Your task to perform on an android device: On the Omio app, search for the bus schedule from Delft to Amsterdam for 21 October.
Image 1: 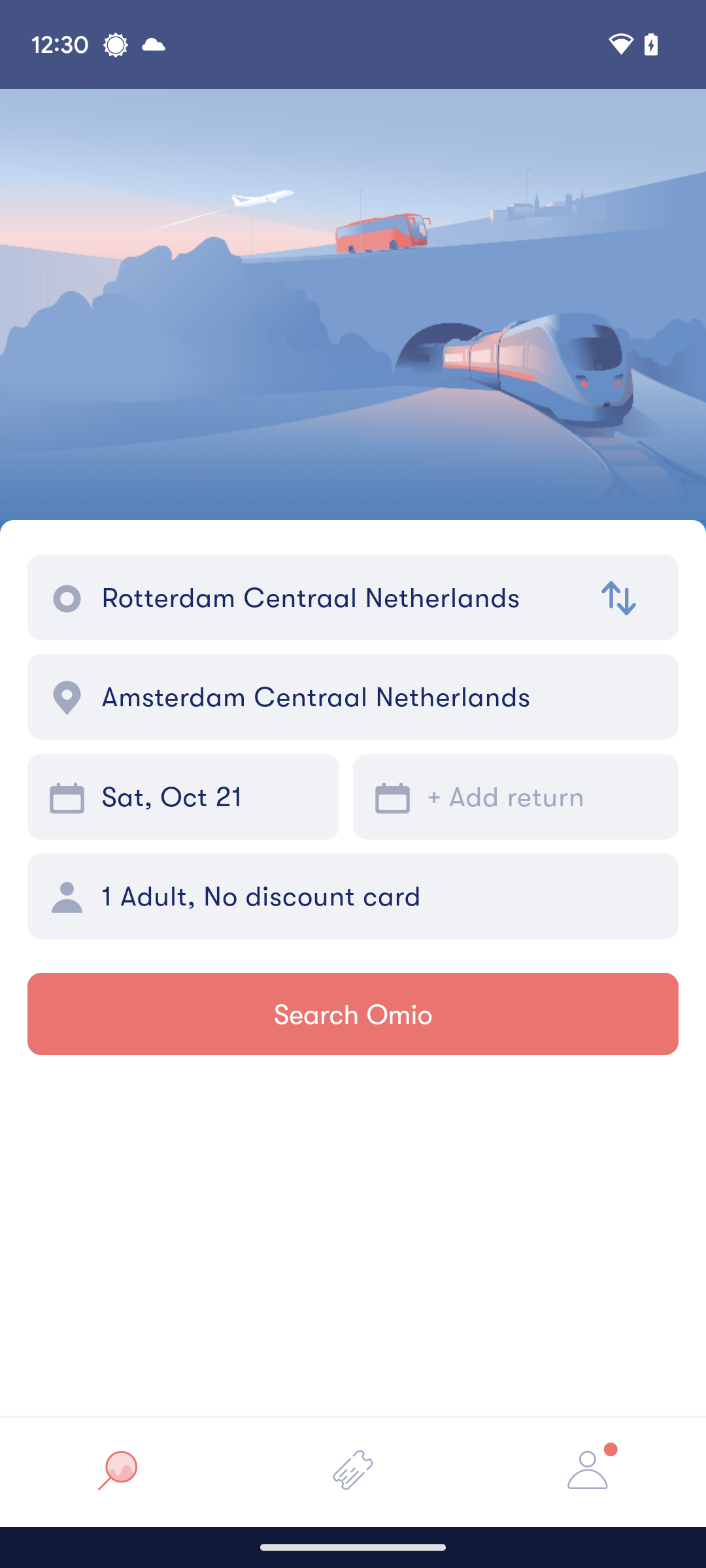
Click on the departure tab.
Step 1: click (333, 597)
Image 2: 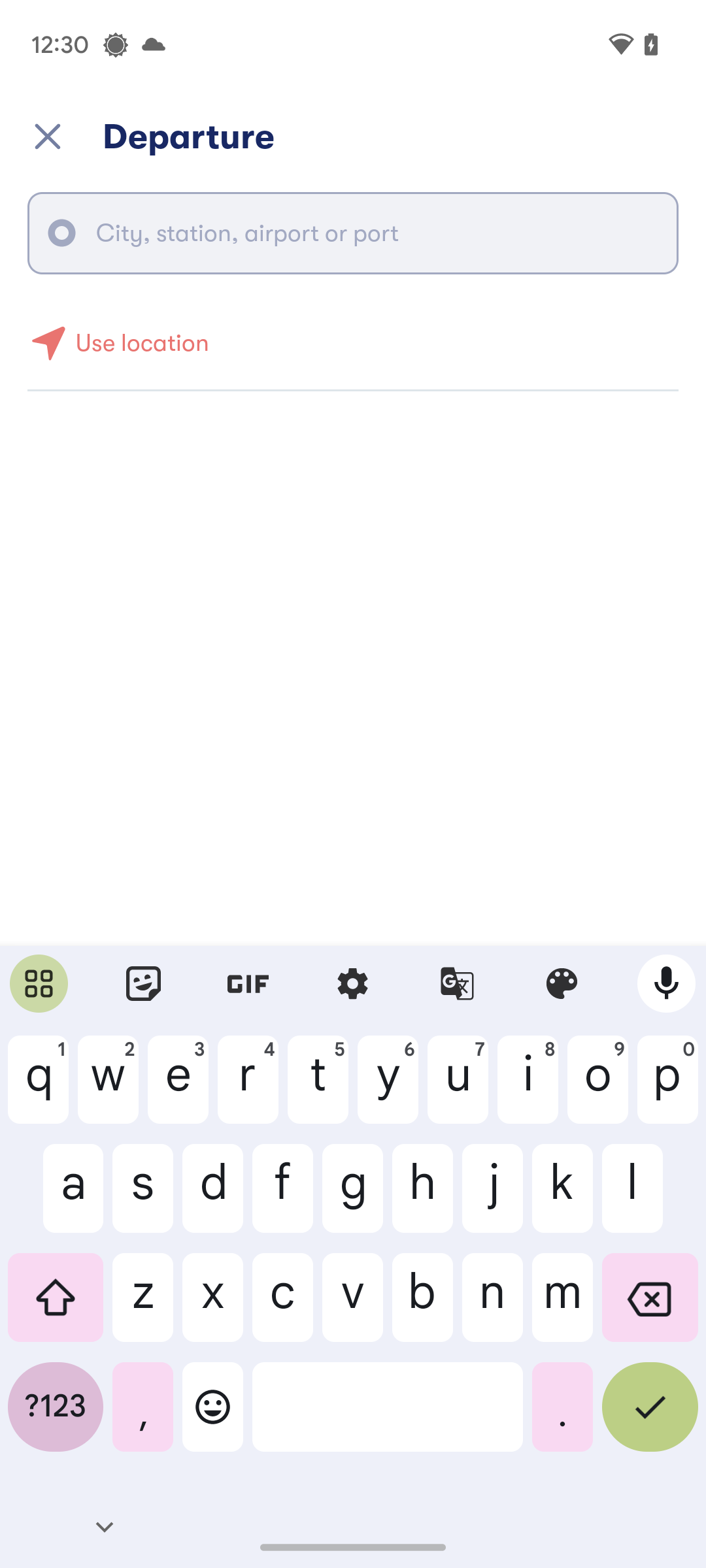
Type in Delft.
Step 2: type "Delft"
Image 3: 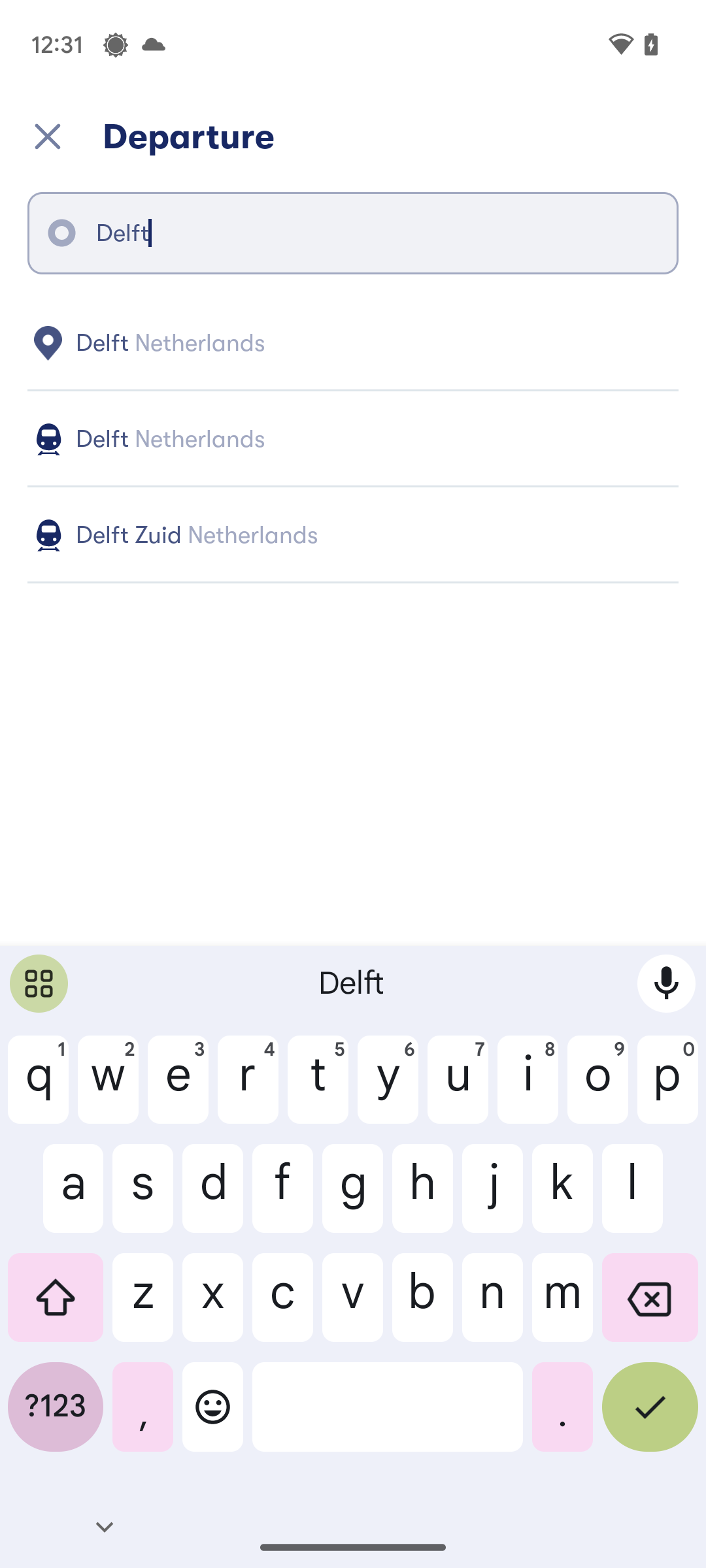
Click on the  Delft Netherlands from the search result.
Step 3: click (373, 343)
Image 4: 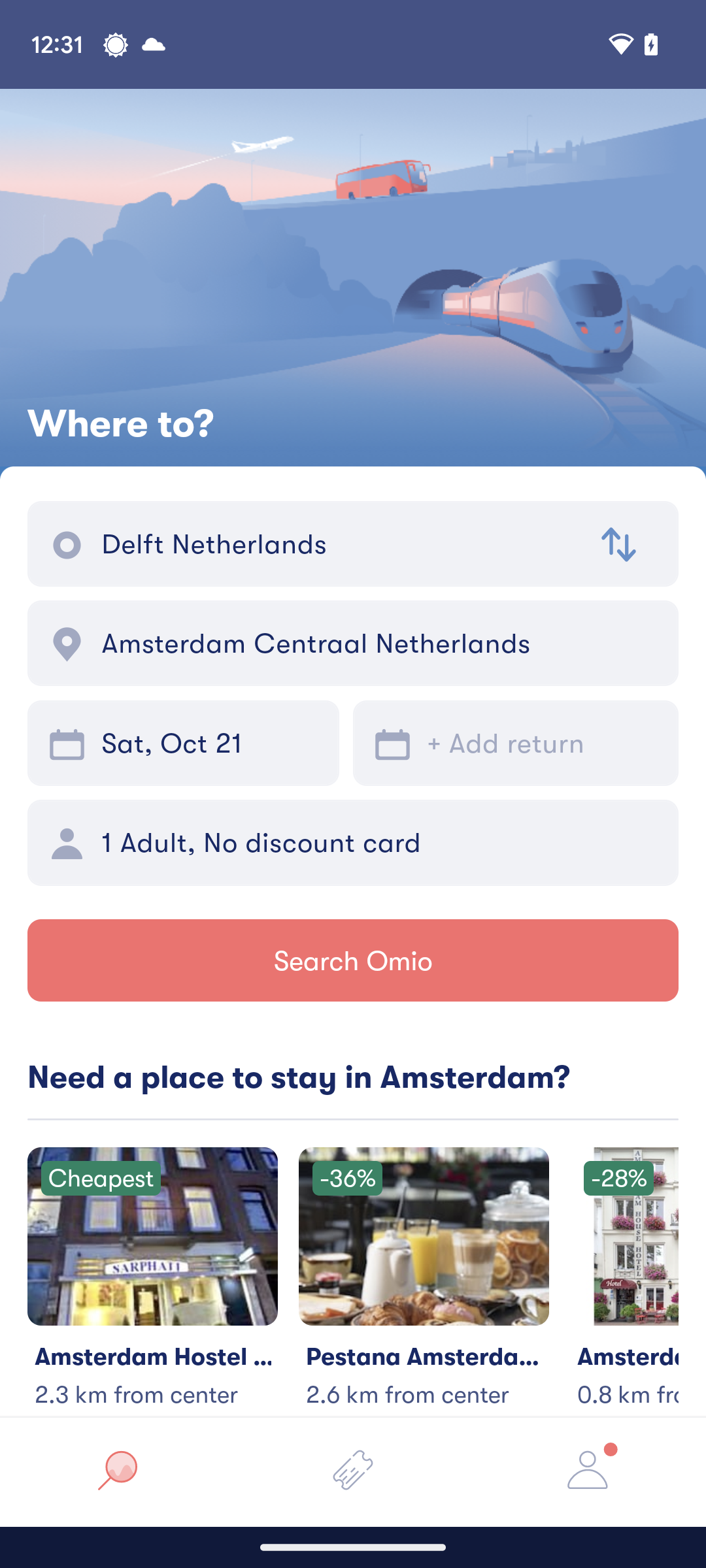
Click on the destination tab.
Step 4: click (380, 643)
Image 5: 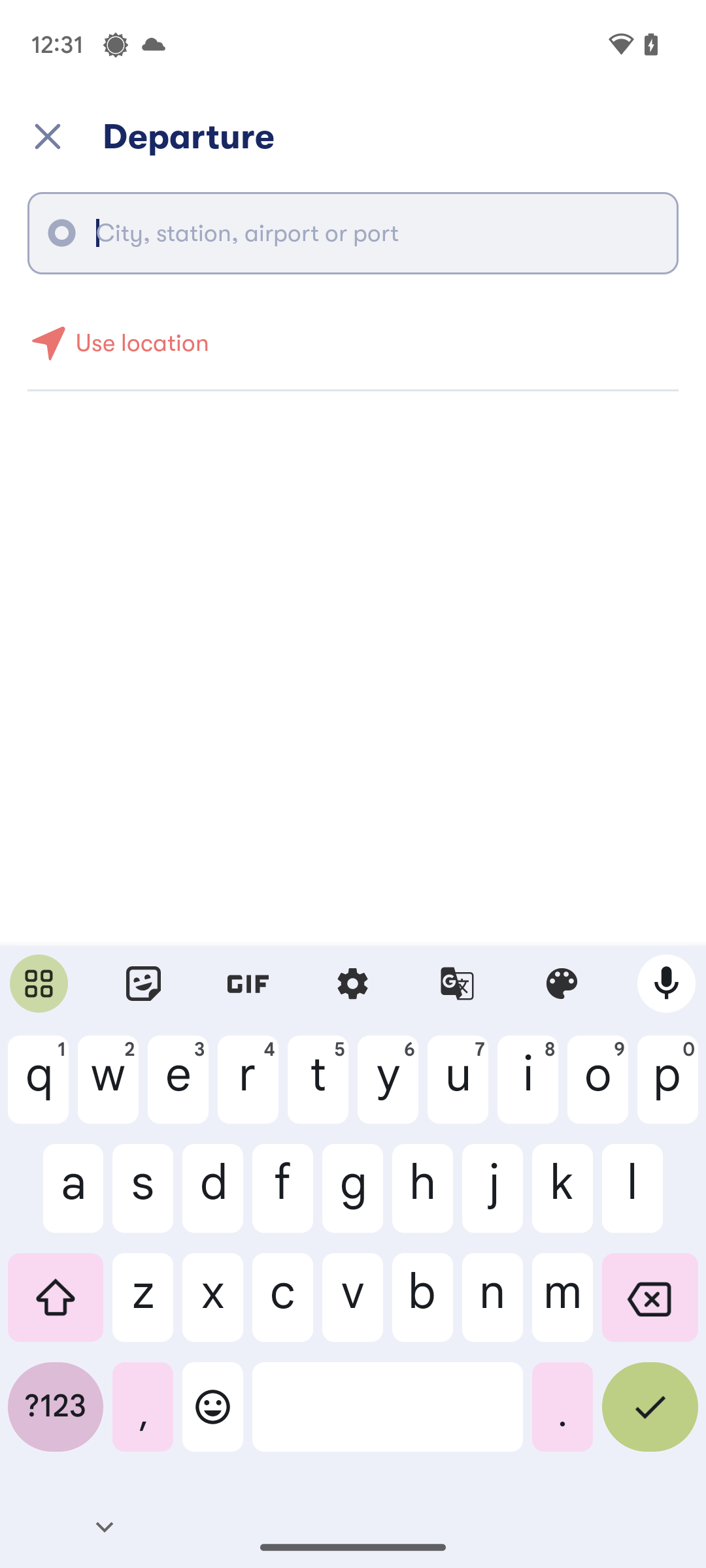
Type in Amsterdam.
Step 5: type "Amsterdam"
Image 6: 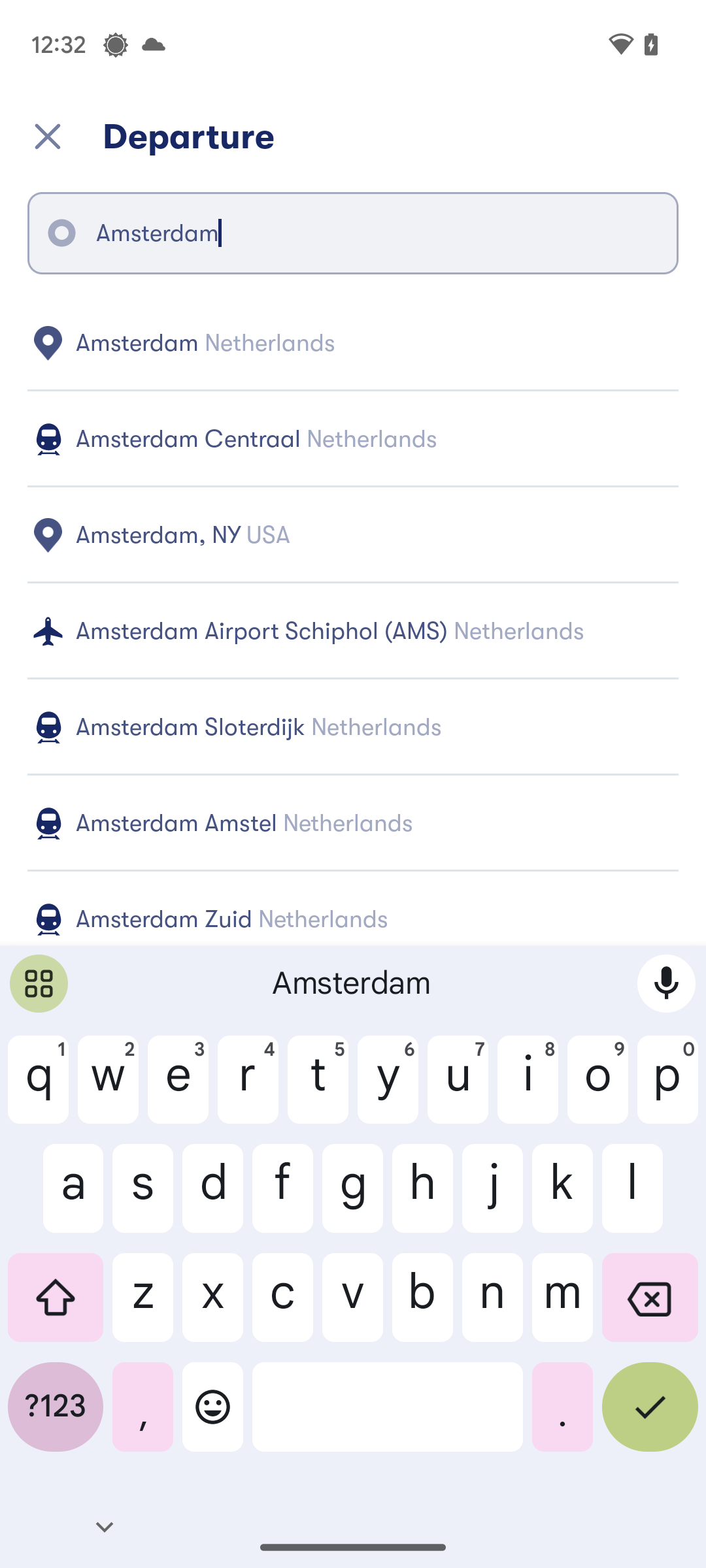
Click on the Amsterdam Netherlands from the search result.
Step 6: click (373, 343)
Image 7: 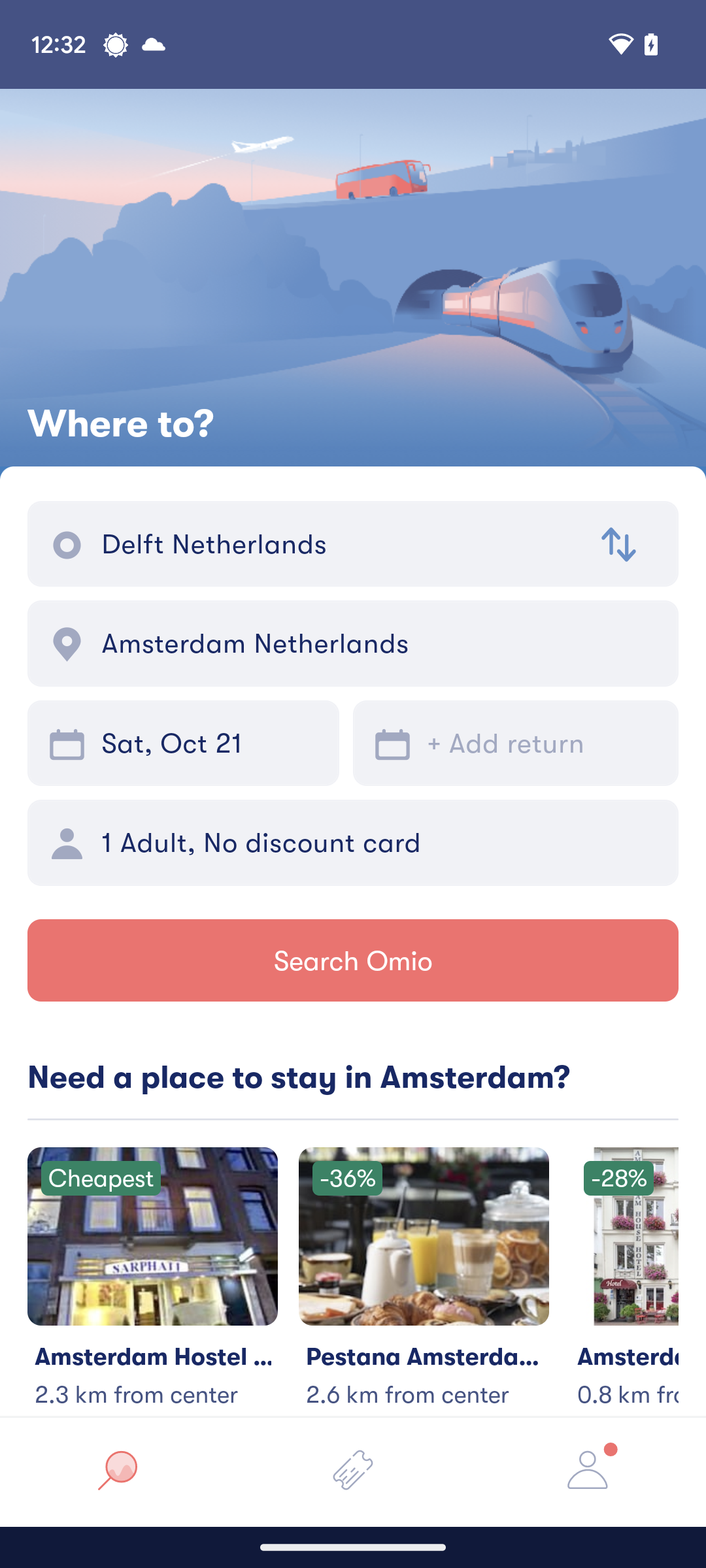
Click on the Search Omio tab.
Step 7: click (353, 960)
Image 8: 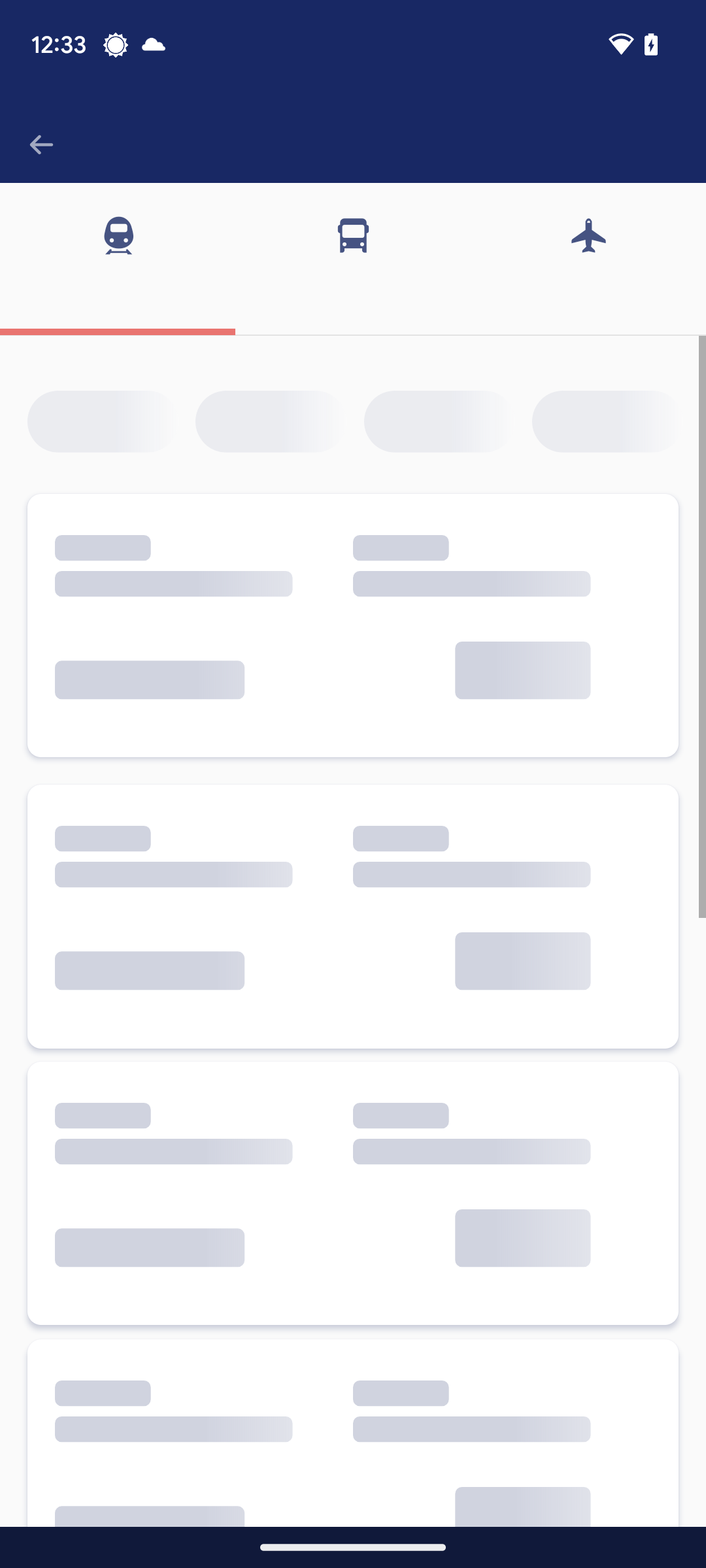
Click on the Search Omio tab.
Step 8: wait
Image 9: 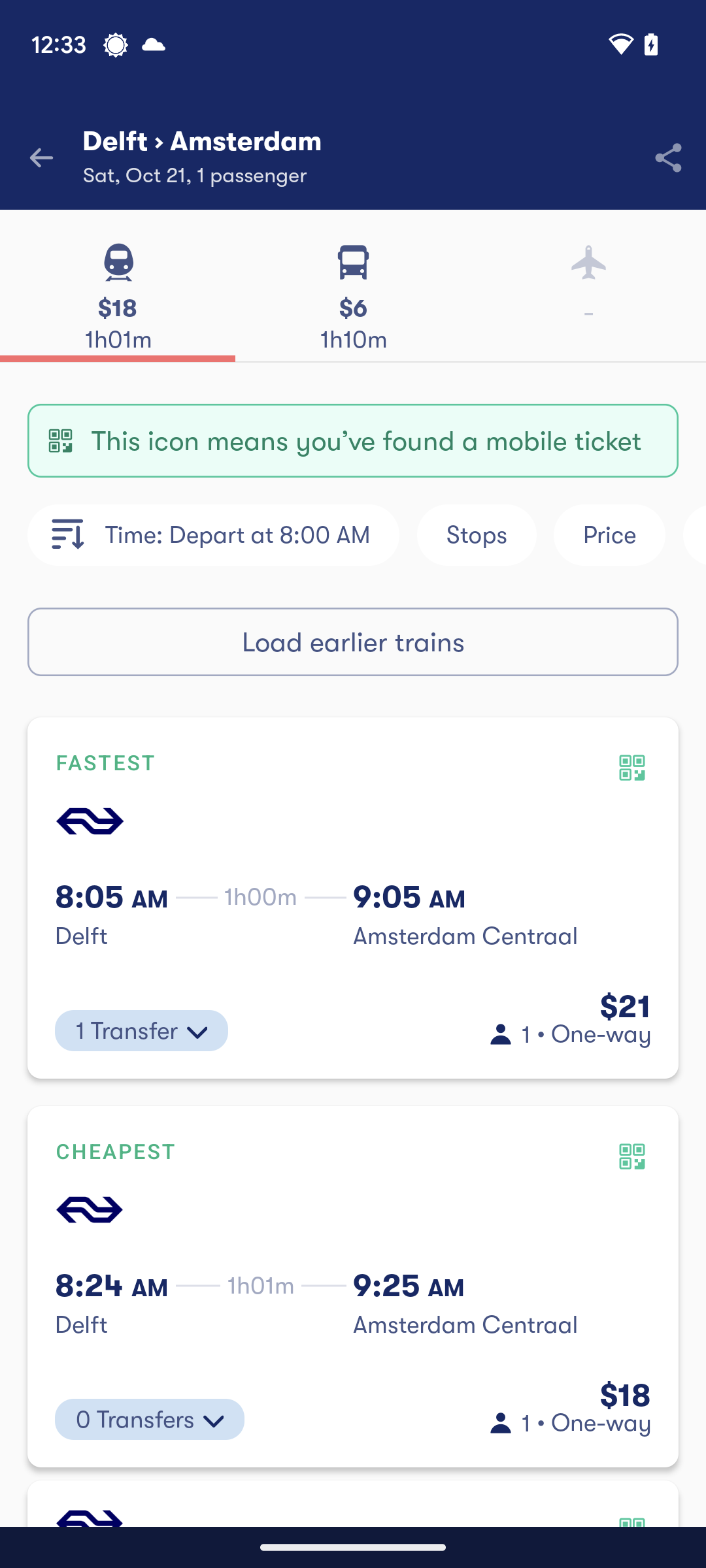
Click on the bus icon at the top of the screen.
Step 9: click (353, 248)